Your task to perform on an android device: In the Weather XS app. Search for the Turkey weather forecast and share the weather via Gmail.
Image 0: 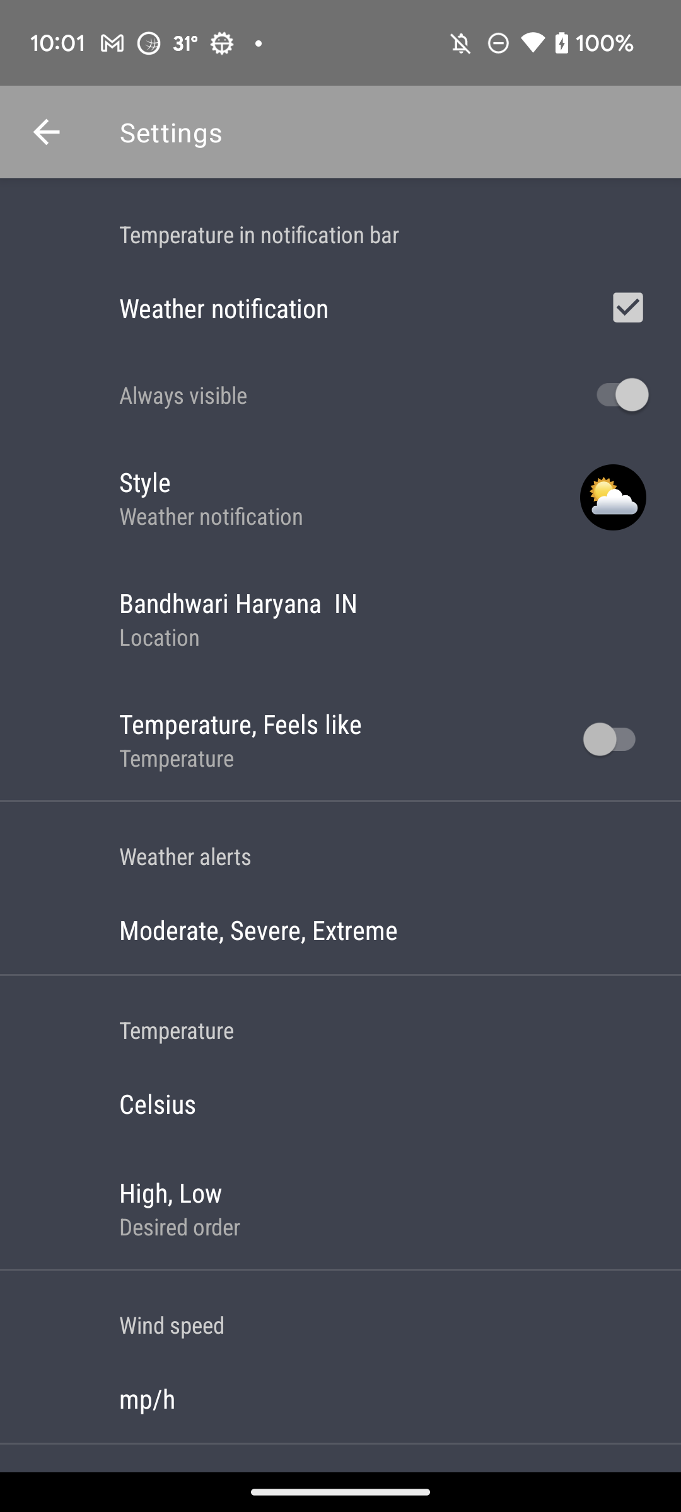
Go back to the screen
Step 0: press back button
Image 1: 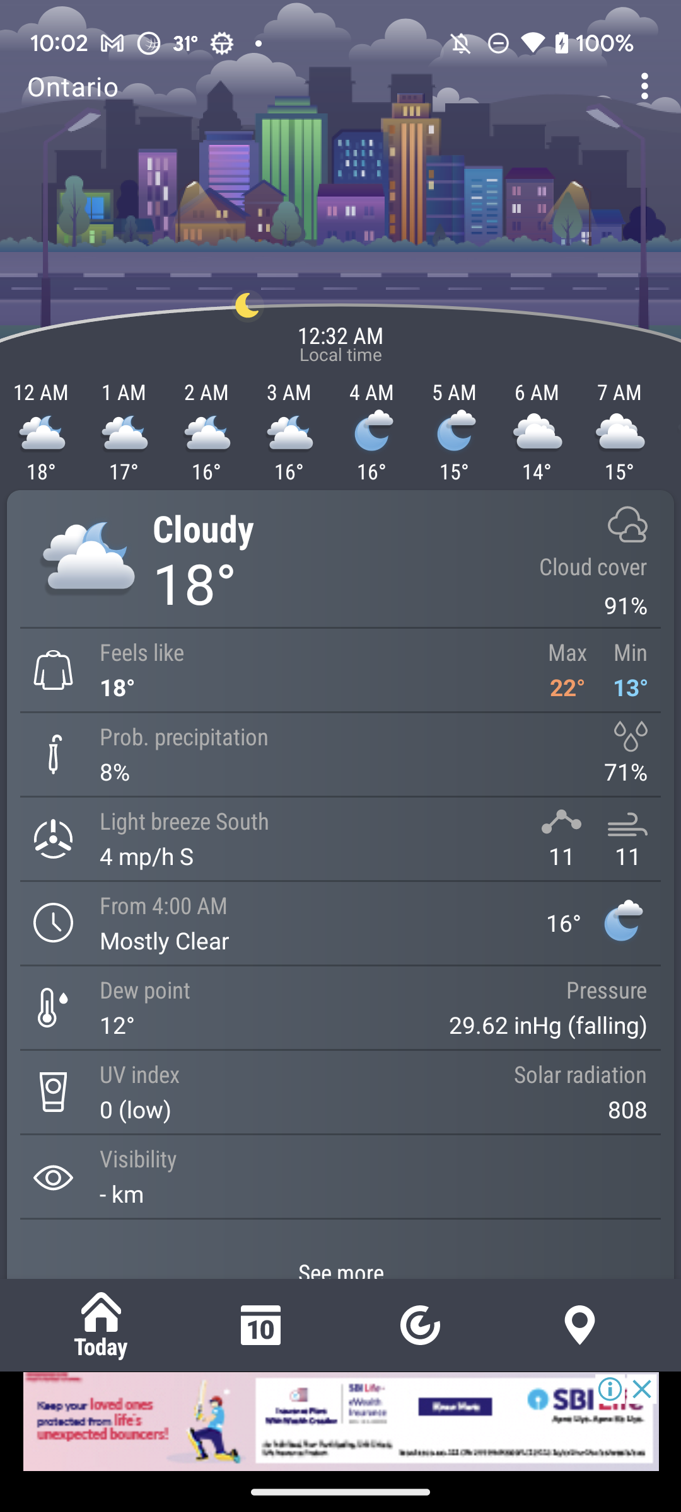
Click on the three dots at top right of the screen
Step 1: click (648, 86)
Image 2: 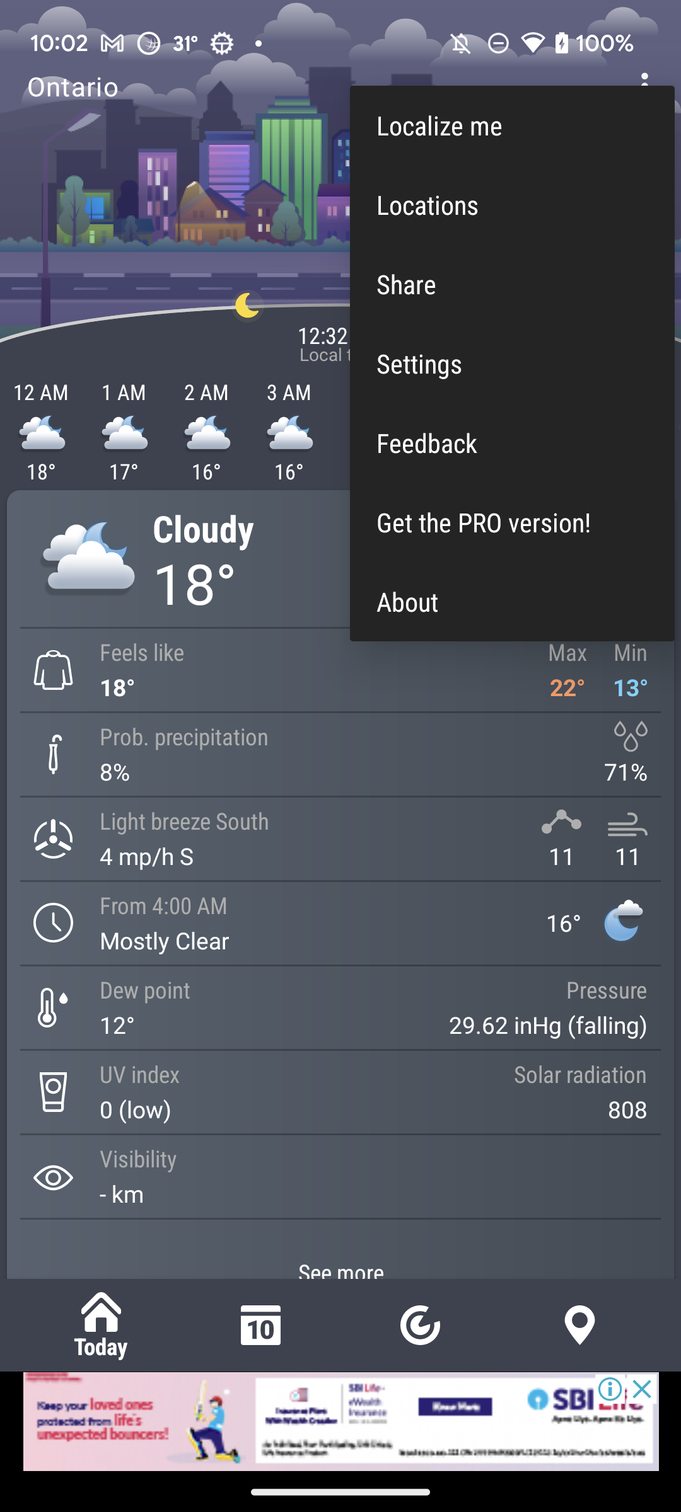
Click on the locations option
Step 2: click (512, 204)
Image 3: 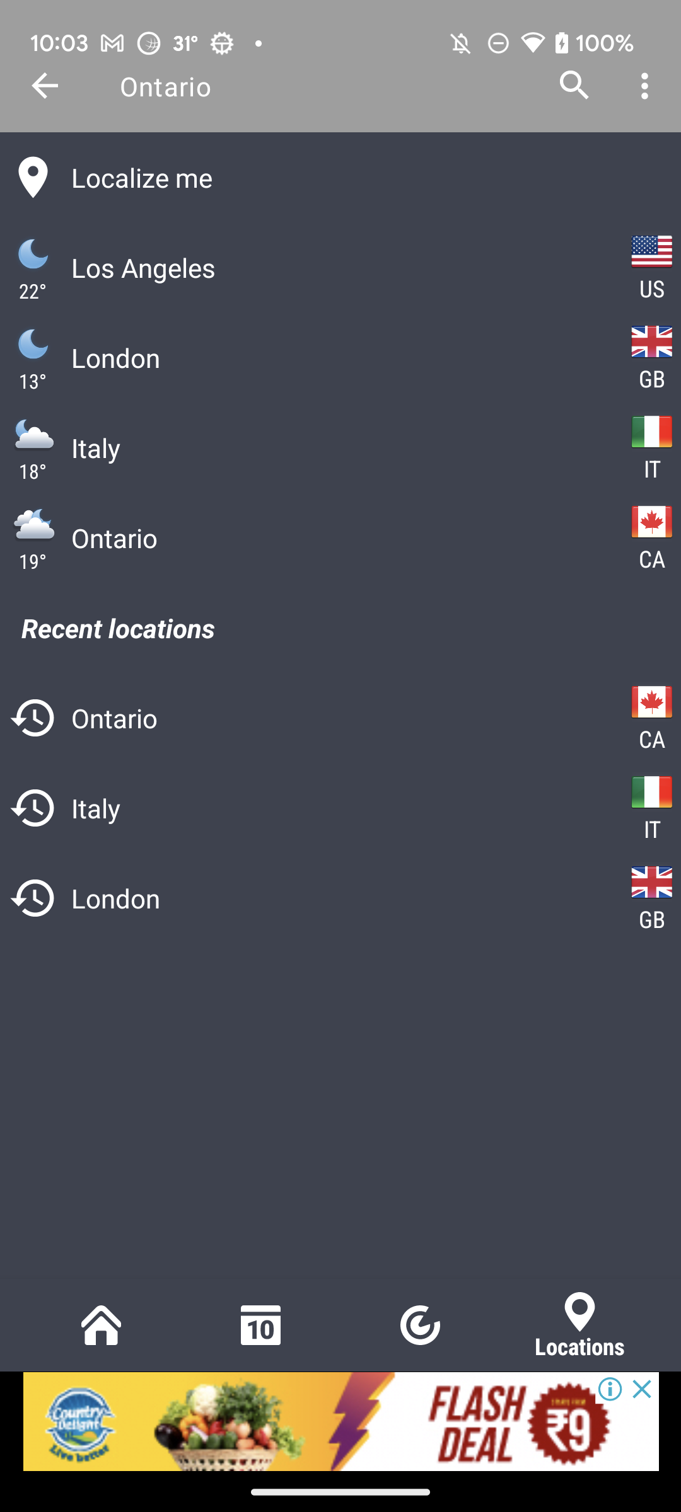
Click on the search icon at top of the screen
Step 3: click (574, 86)
Image 4: 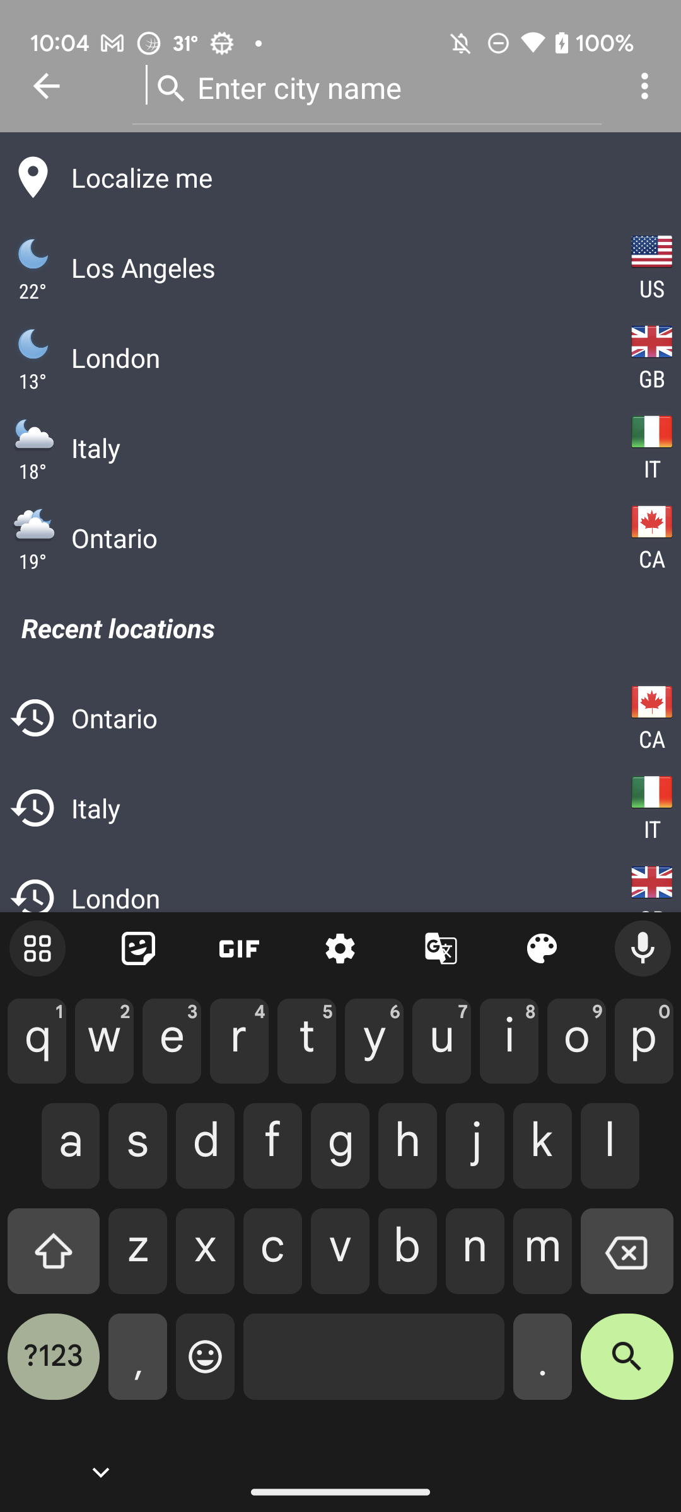
Type"Turkey" in search bar
Step 4: type "Turkey"
Image 5: 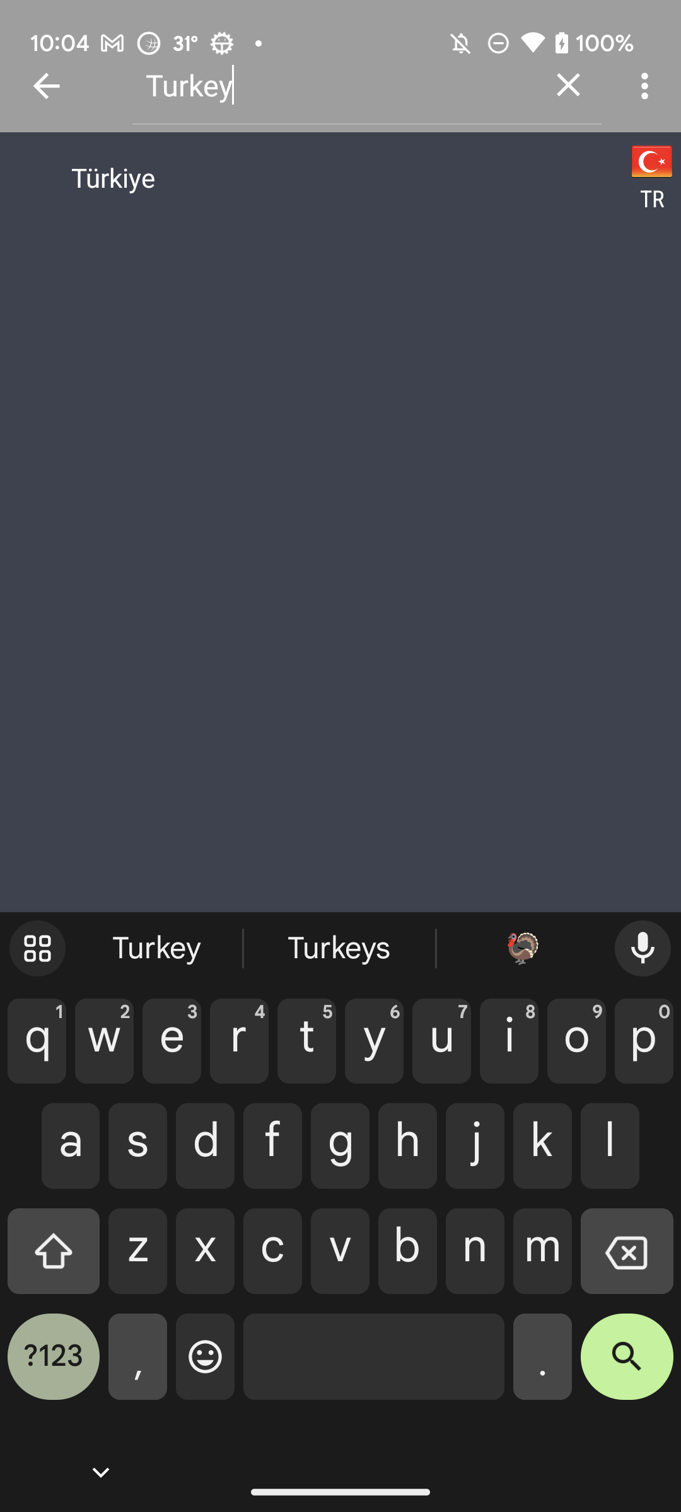
Click on the Turkiye result
Step 5: click (344, 177)
Image 6: 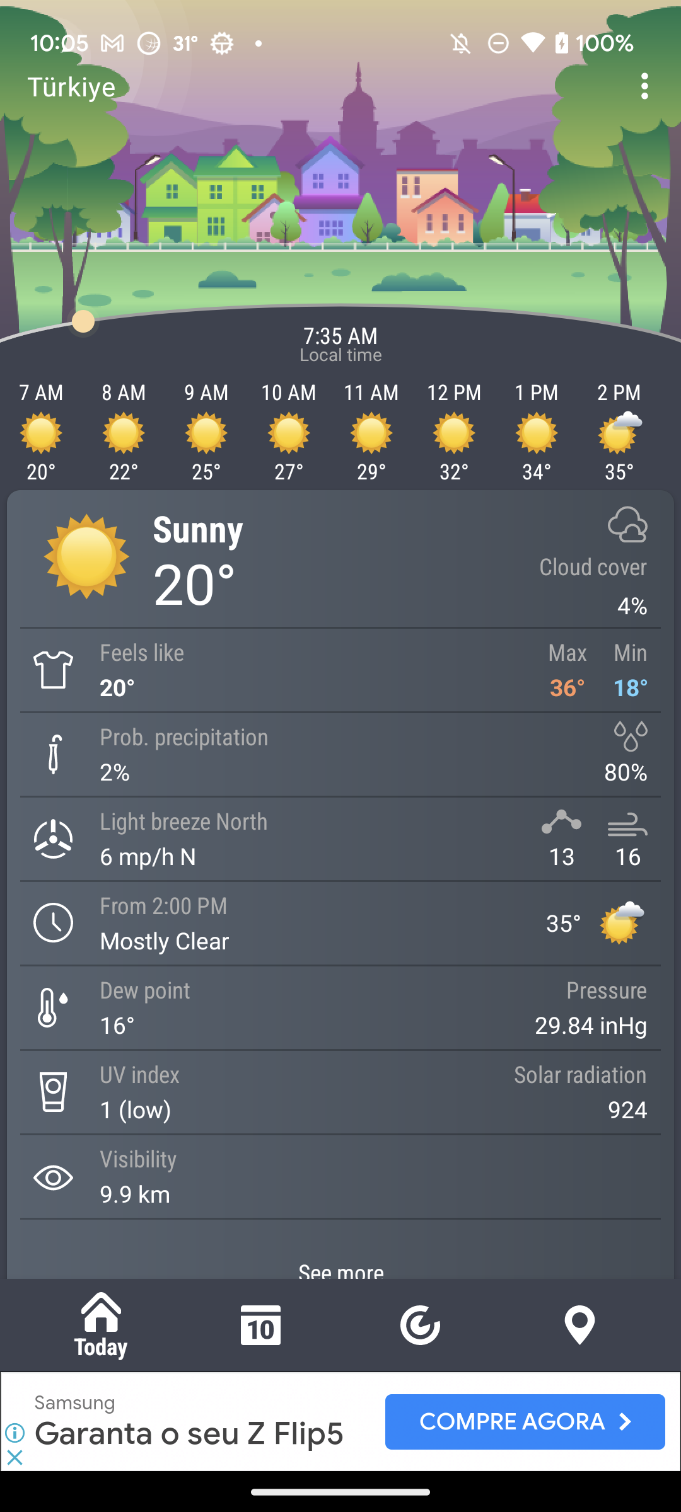
Click on the three dots at top right of the screen
Step 6: click (648, 86)
Image 7: 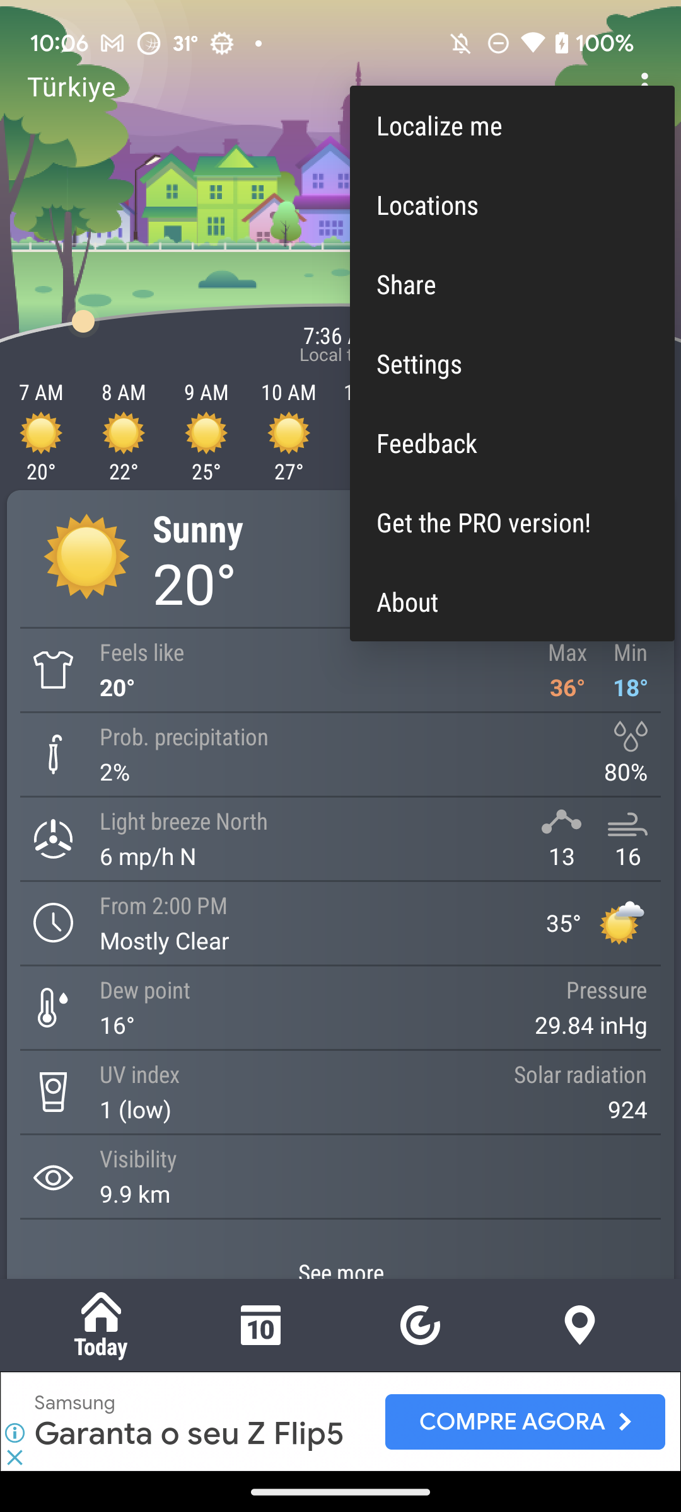
Click on the Share option
Step 7: click (512, 283)
Image 8: 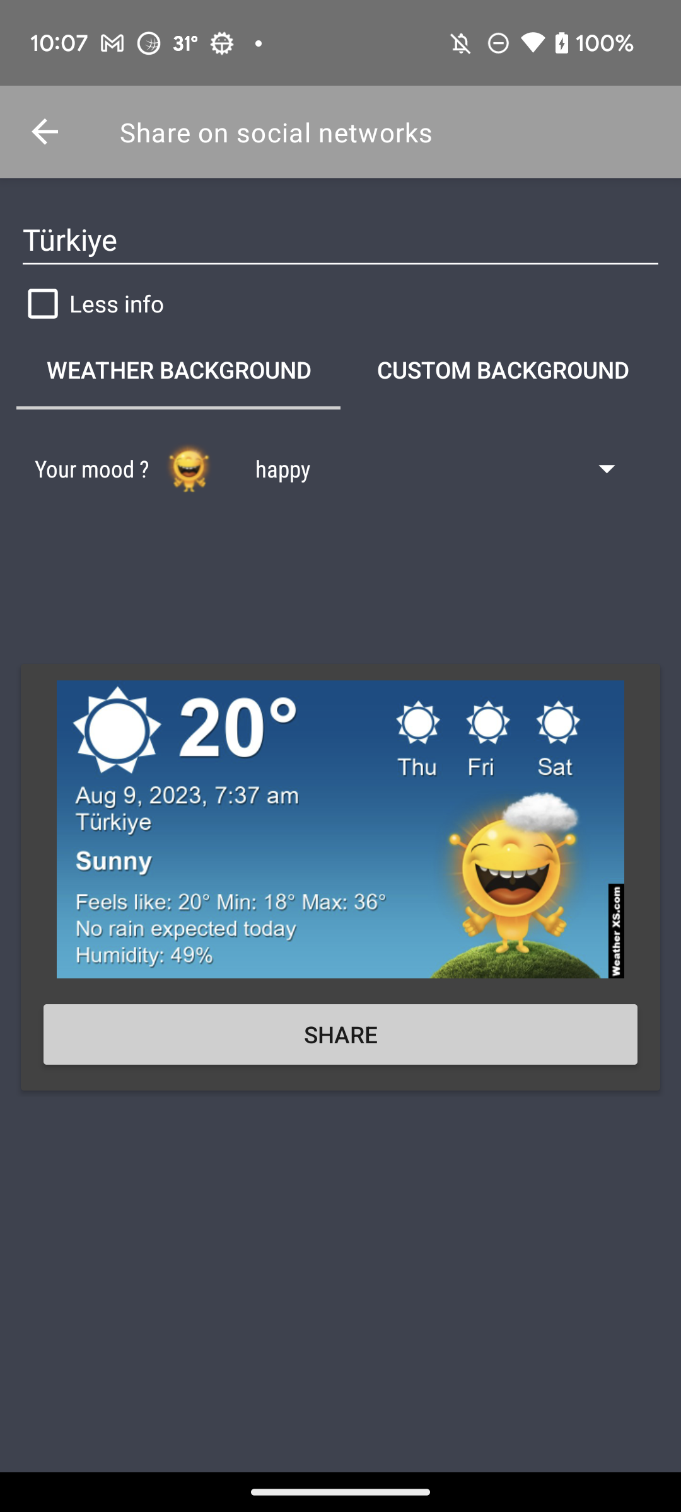
click on the Share option just below the weather 
Step 8: click (340, 1034)
Image 9: 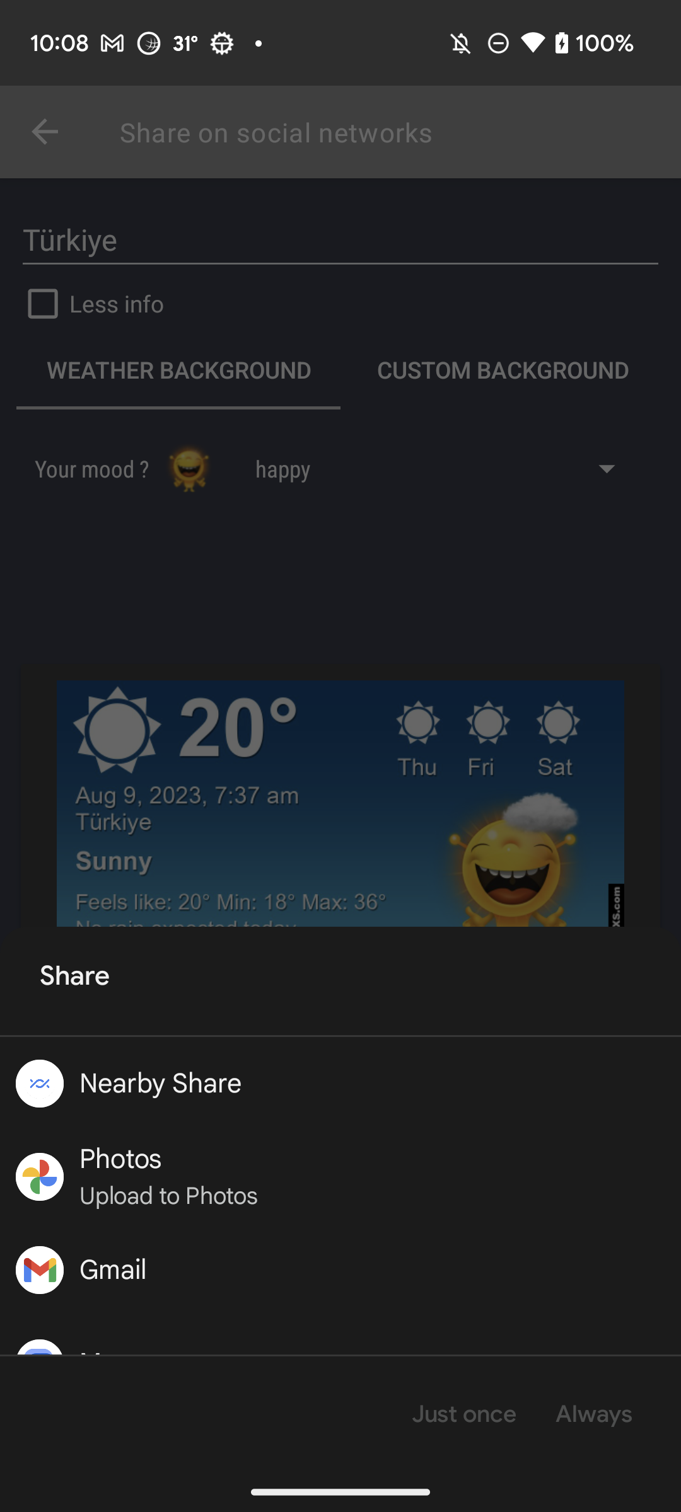
Click on the Gmail option
Step 9: click (45, 1276)
Image 10: 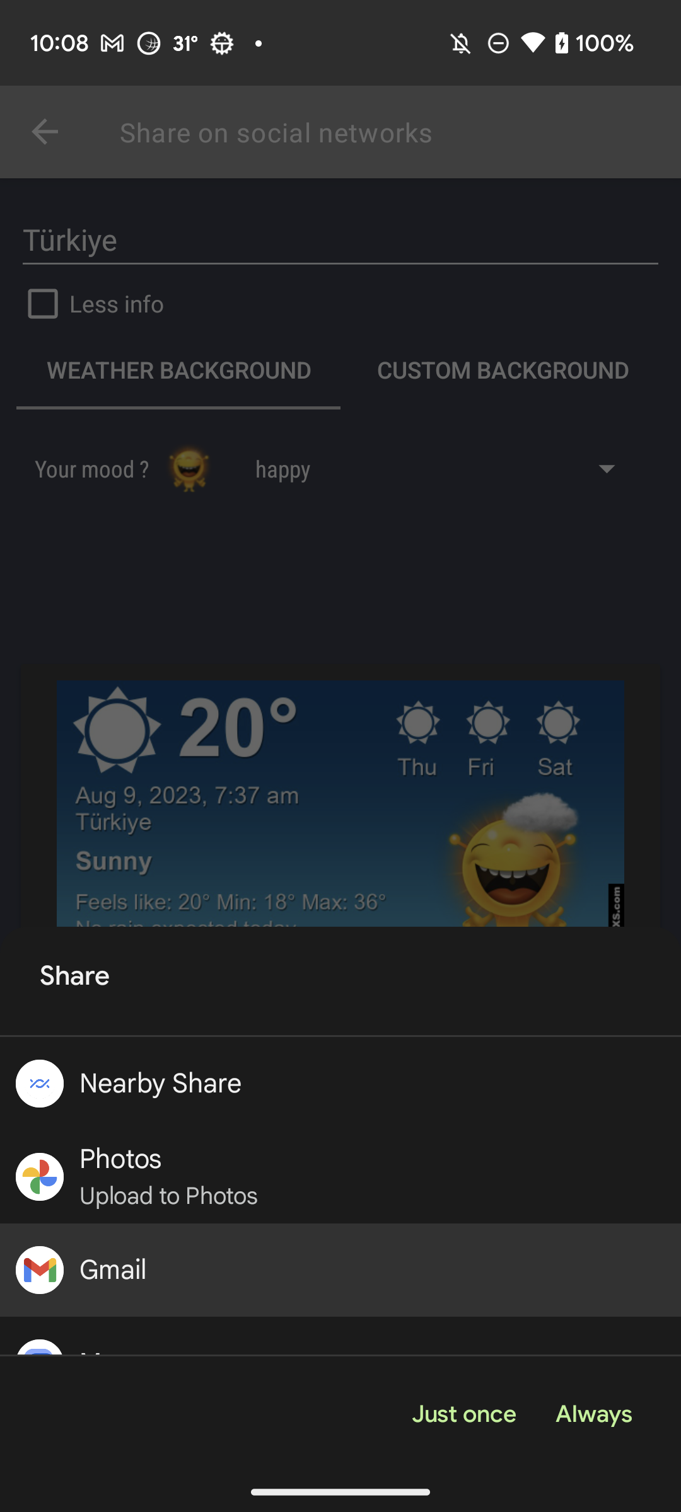
Click on the always option
Step 10: click (593, 1414)